Your task to perform on an android device: Open the Edurev app and access course material.
Image 0: 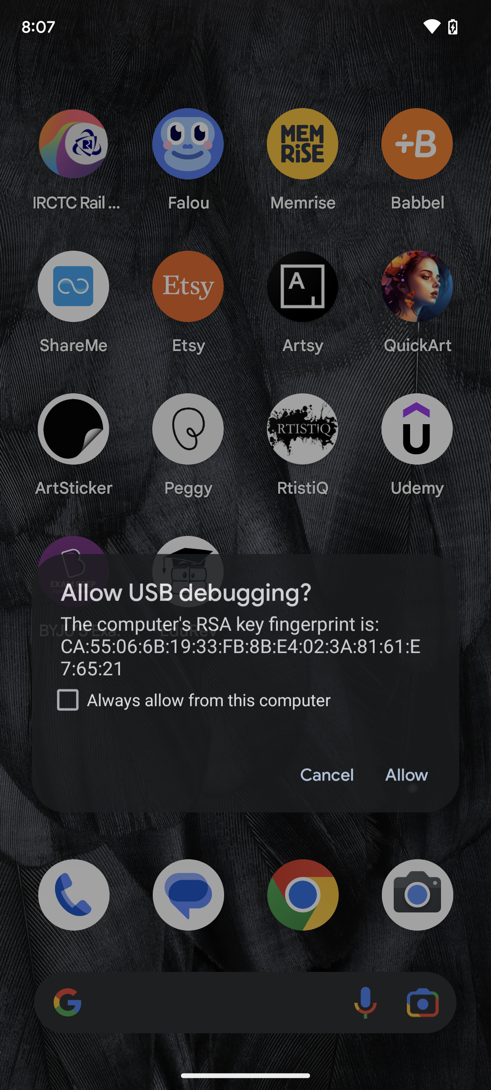
Open the Edurev app.
Step 0: open app "EduRev"
Image 1: 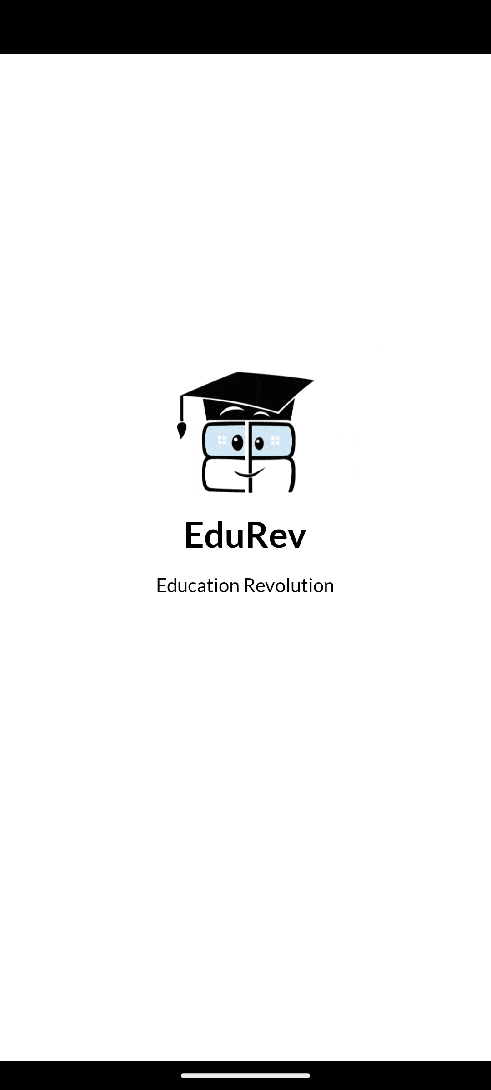
Open the Edurev app.
Step 1: wait
Image 2: 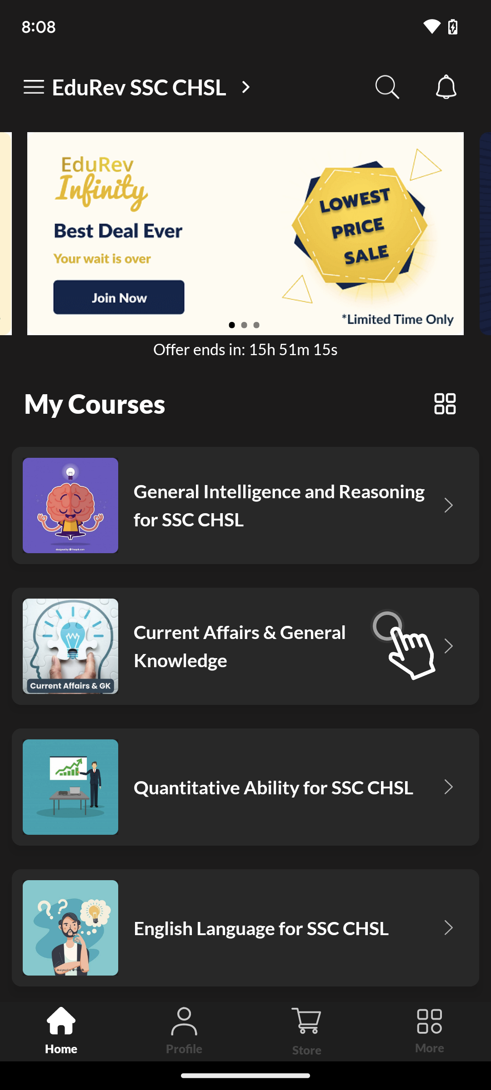
Tap on the three-line icon present in the upper left corner of the screen.
Step 2: click (35, 86)
Image 3: 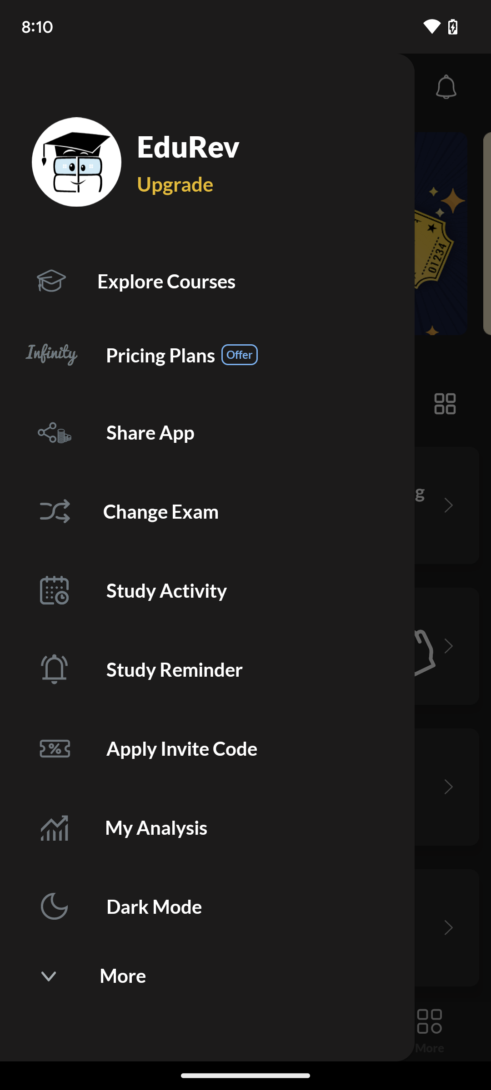
Click on Explore Courses in the upper part of the screen.
Step 3: click (213, 281)
Image 4: 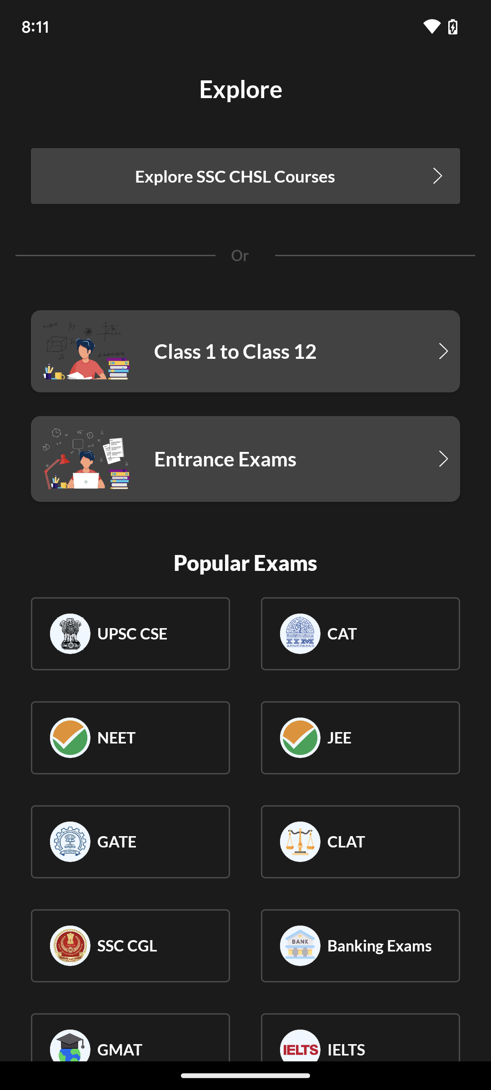
Click on Explore SSC CHSL Courses in the upper part of the screen.
Step 4: click (245, 176)
Image 5: 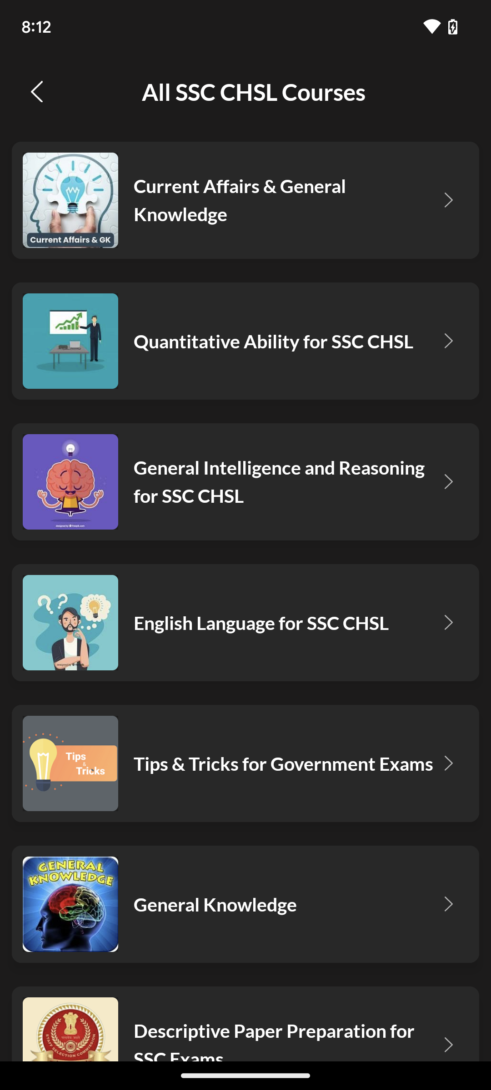
Tap on the quantitative ability for ssc chsl.
Step 5: click (293, 341)
Image 6: 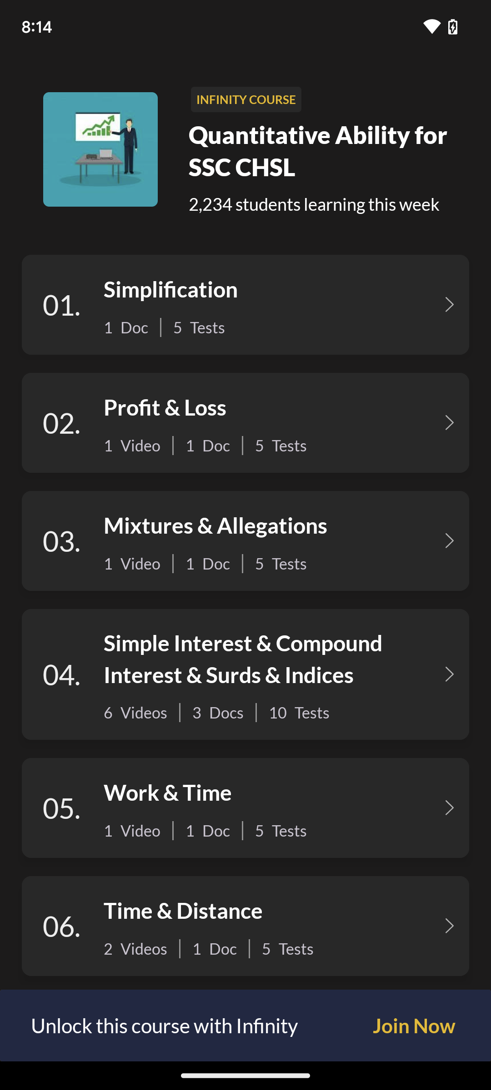
Tap on join now.
Step 6: click (414, 1025)
Image 7: 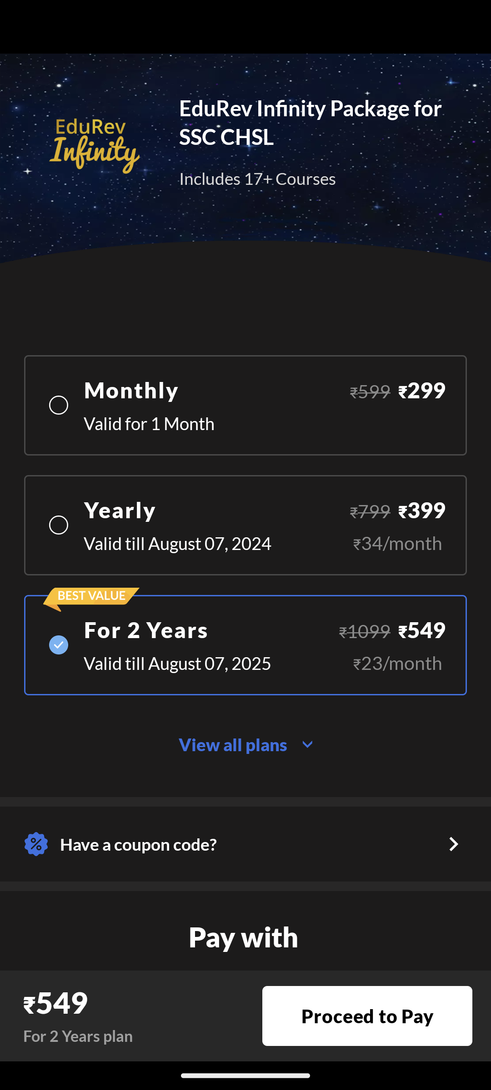
Tap on Proceed to Pay.
Step 7: click (367, 1016)